Your task to perform on an android device: Show me the comparison of currency exchange rates of 1000 euros with other currencies on the All Currency Converter app.
Image 0: 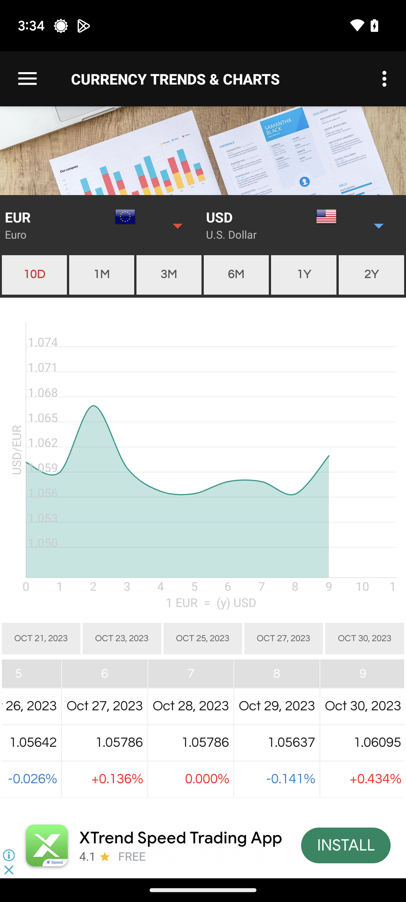
Go back to the home screen of the app.
Step 0: press back button
Image 1: 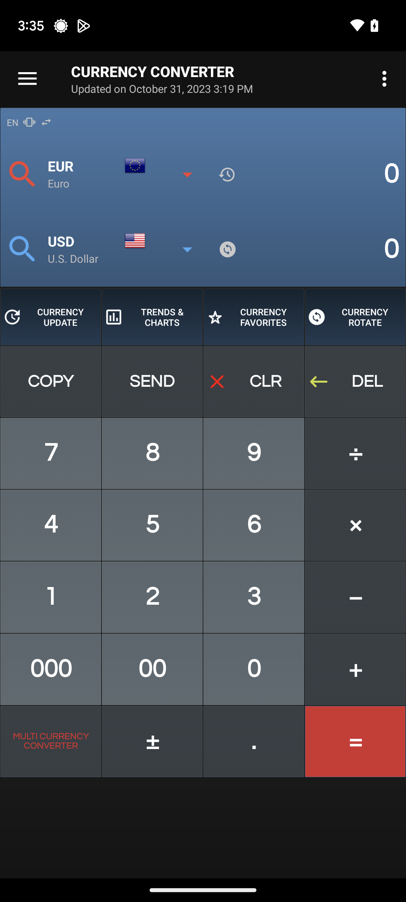
At the bottom of the screen click on the MULTI CURRENCY CONVERTER tab.
Step 1: click (50, 742)
Image 2: 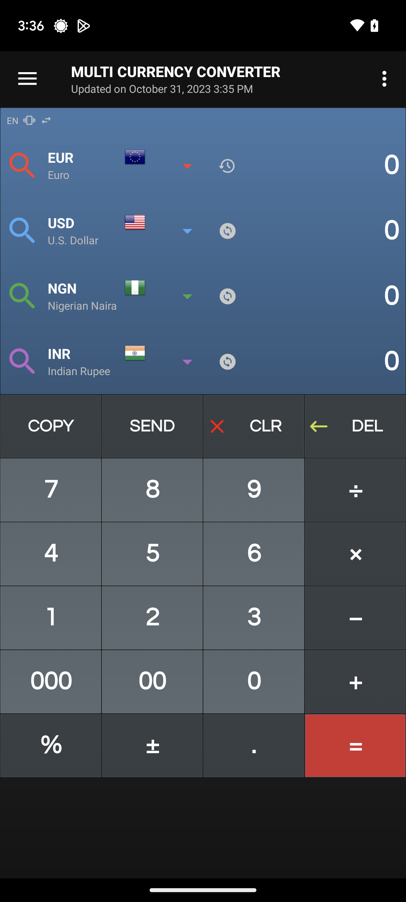
enter the euro amount 1000.
Step 2: click (51, 618)
Image 3: 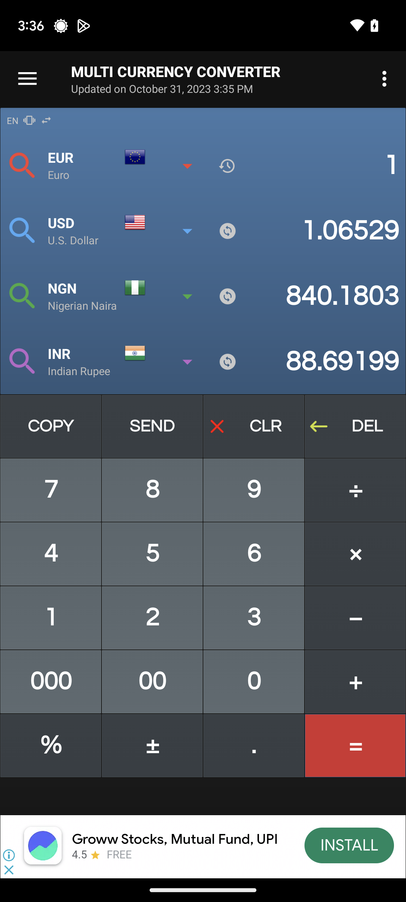
enter the euro amount 1000.
Step 3: click (50, 682)